Your task to perform on an android device: Reset the Stopwatch.
Image 0: 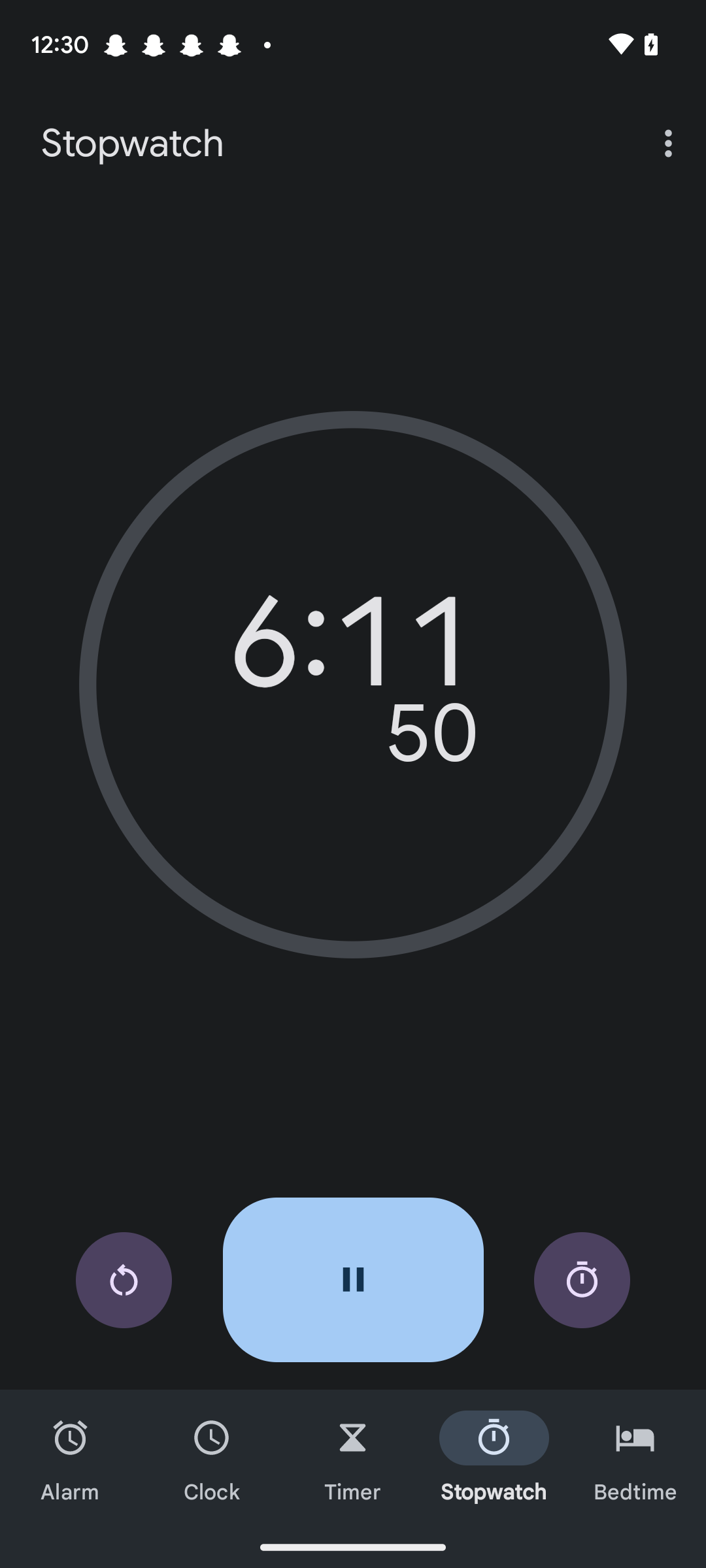
Click on the Reset icon on the left side of the pause icon.
Step 0: click (124, 1280)